Your task to perform on an android device: View the report file
Image 0: 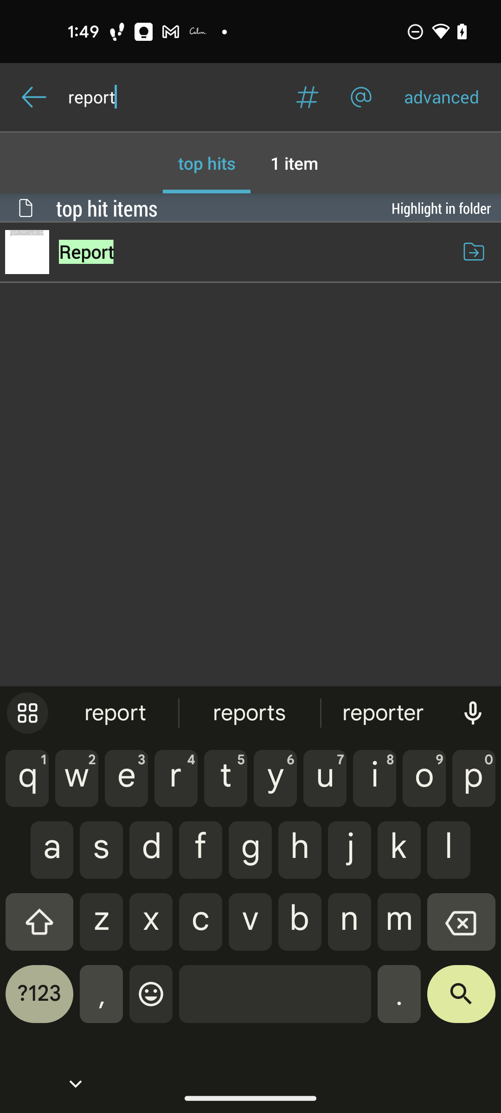
Click on the report
Step 0: click (253, 252)